Your task to perform on an android device: I want to look for sports shoes for my walking in the  morning as my old shoes get damaged, and search for walking shoes in the Flipkart app.
Image 0: 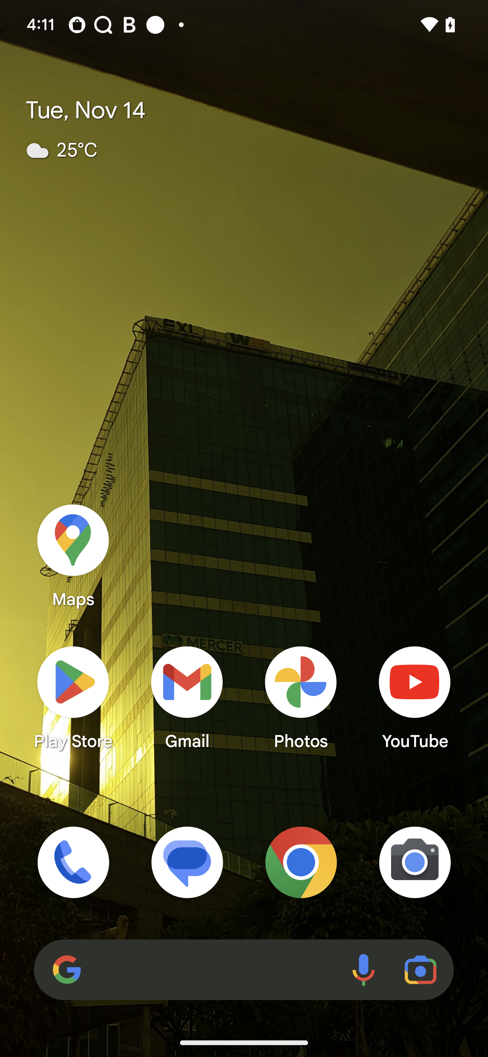
Open Flipkart app
Step 0: open app "Flipkart"
Image 1: 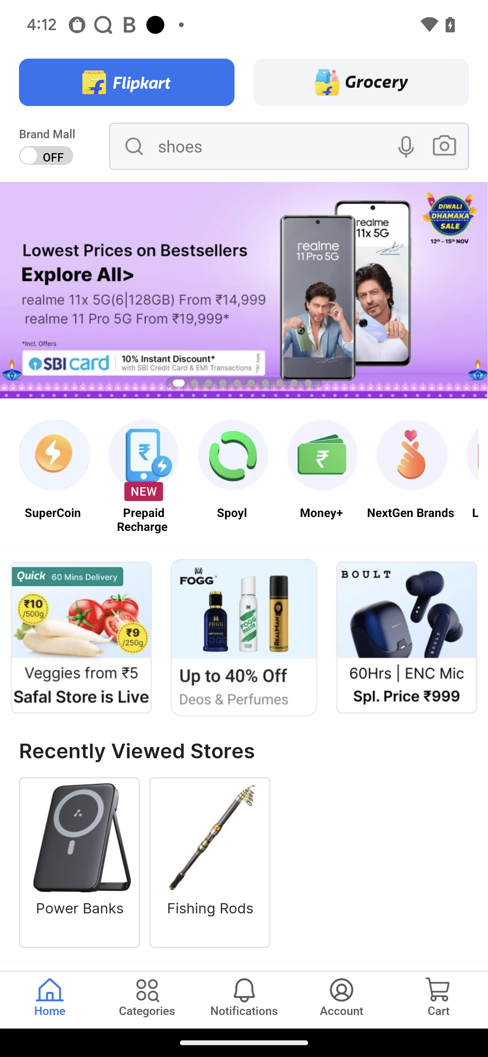
Click on the search bar
Step 1: click (187, 160)
Image 2: 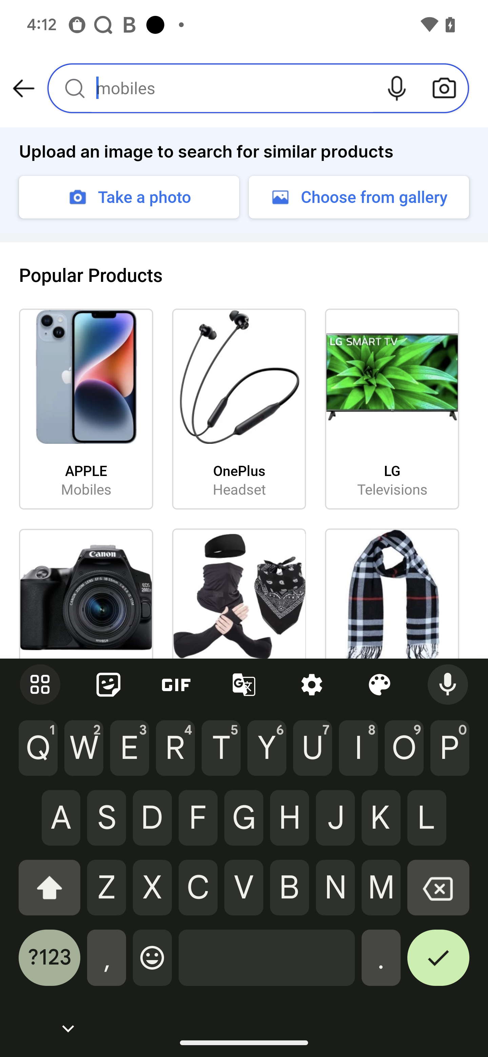
Type walking shoes for men in the search bar
Step 2: type "Walking shoes for men"
Image 3: 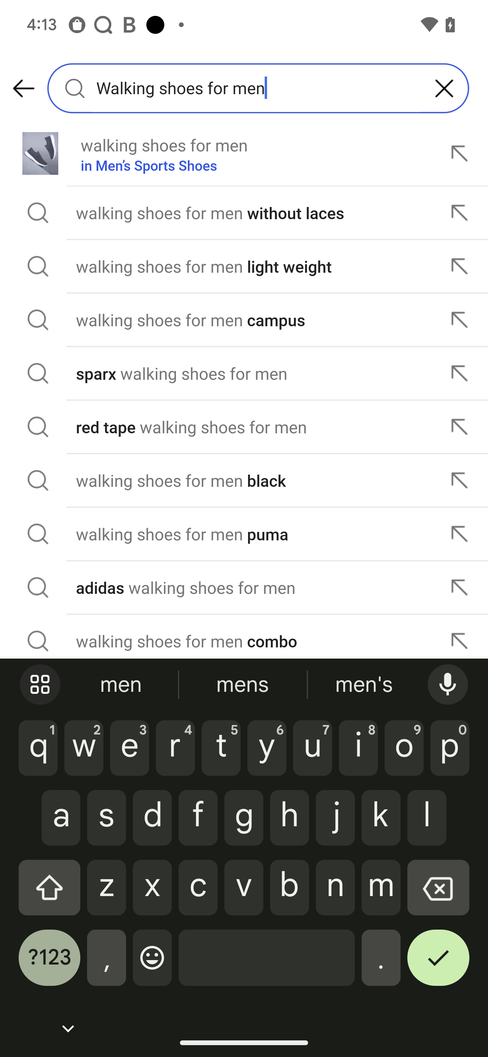
Click on the suggestions
Step 3: click (164, 166)